Your task to perform on an android device: I want to write an email to my senior manager regarding the completion of previous tasks under the given budget. Create a document in the OfficeSuite app.
Image 0: 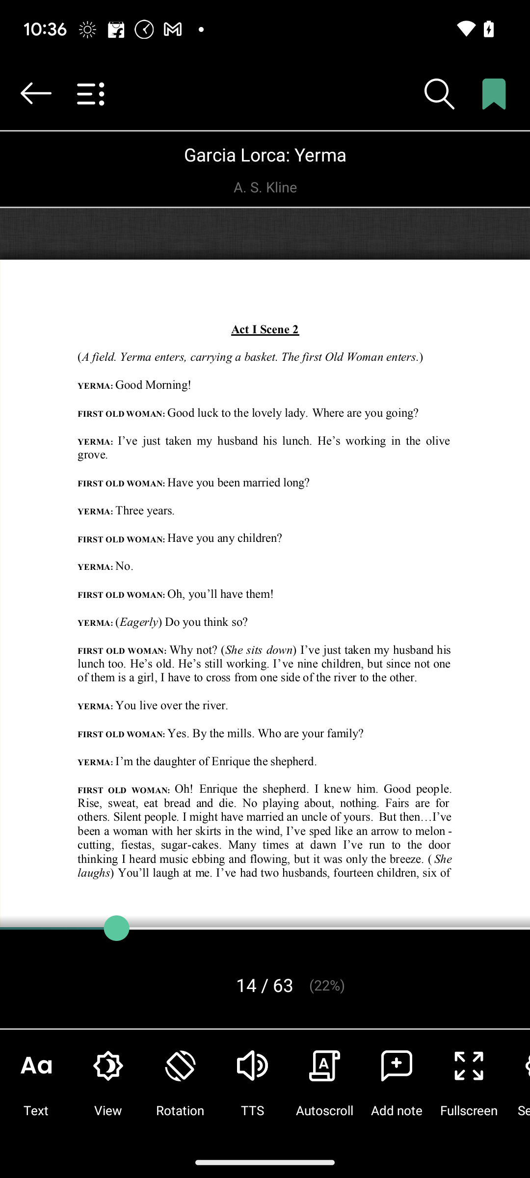
Open the OfficeSuite app.
Step 0: open app "OfficeSuite"
Image 1: 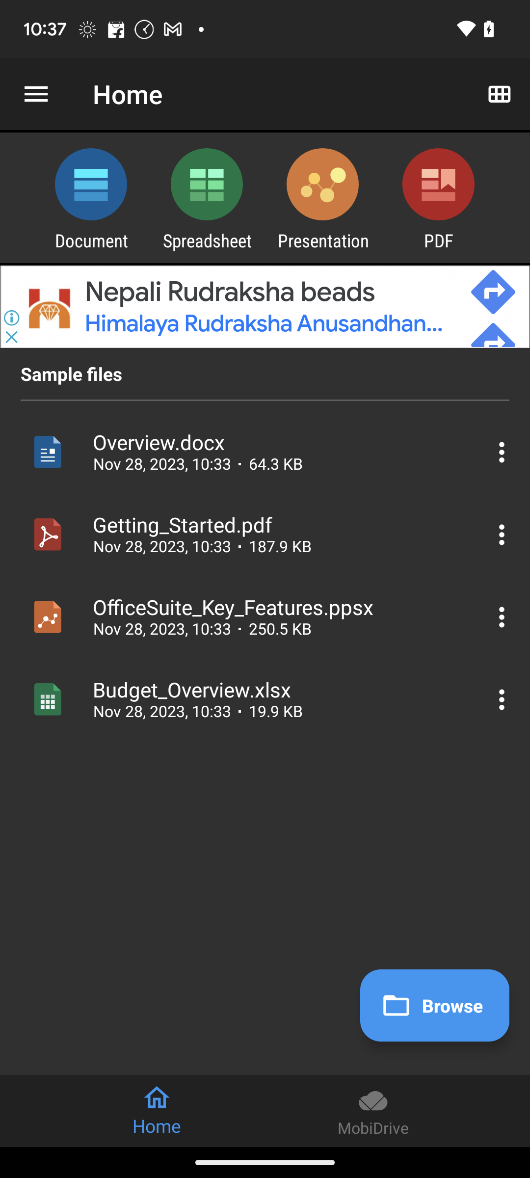
Click on the Document button.
Step 1: click (91, 192)
Image 2: 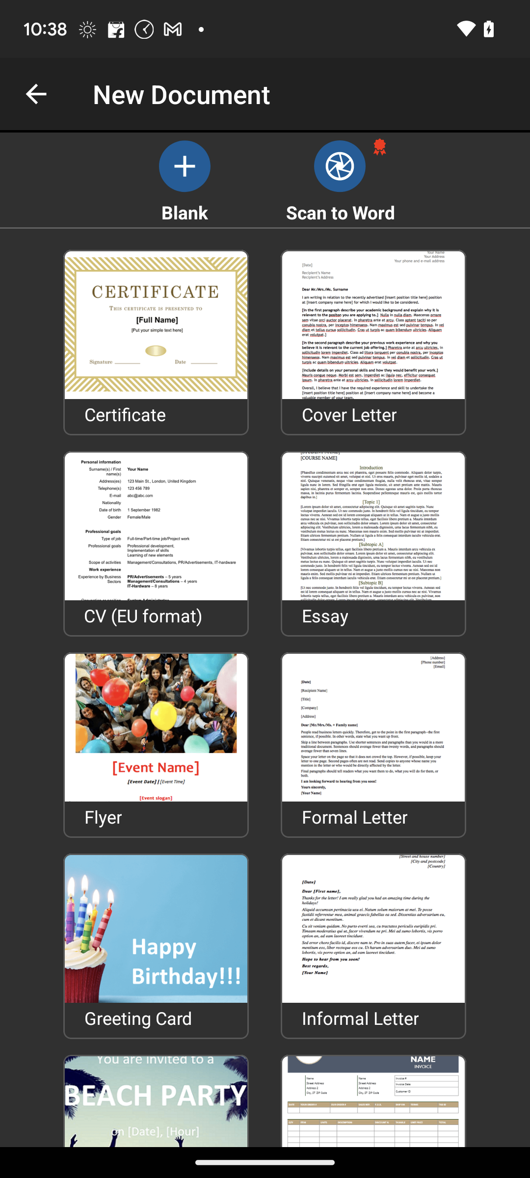
Click on the Formal Letter option.
Step 2: click (373, 726)
Image 3: 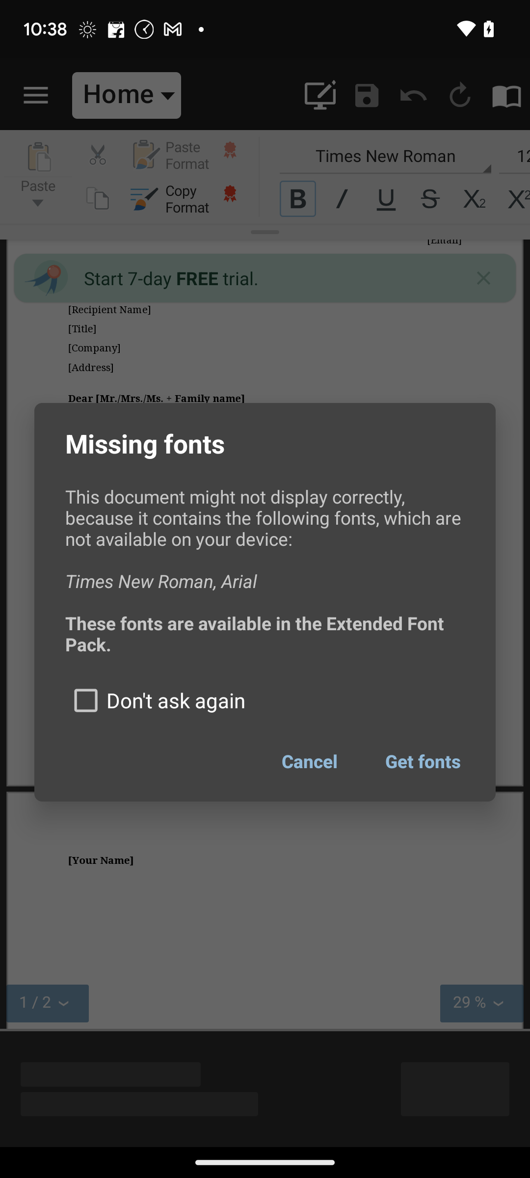
Click on the Formal Letter option.
Step 3: wait